Your task to perform on an android device: I want to look for La Brasa Cafe on the Open Table app since I'm hungry and want to order food
Image 0: 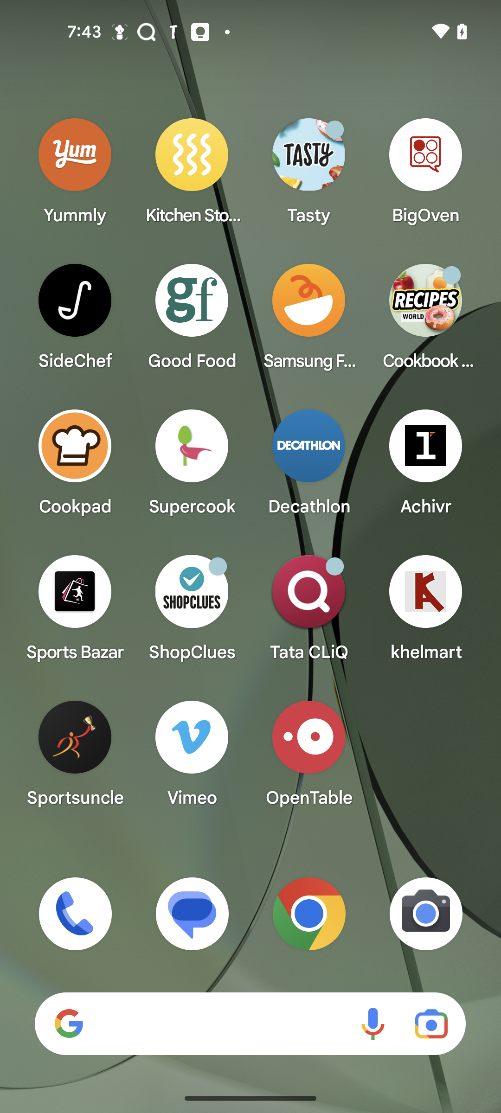
Open the Open Table app
Step 0: open app "OpenTable"
Image 1: 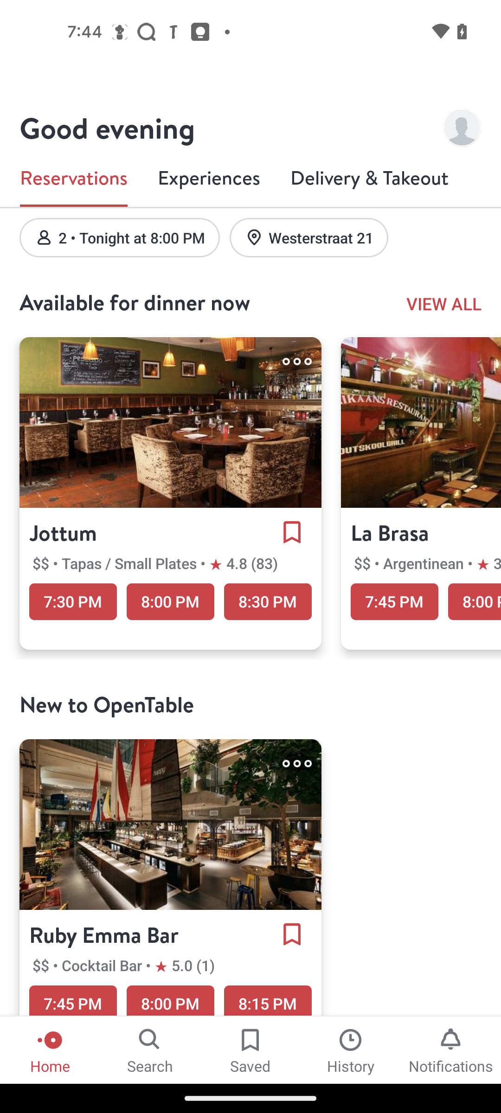
click on the search tab
Step 1: click (150, 1049)
Image 2: 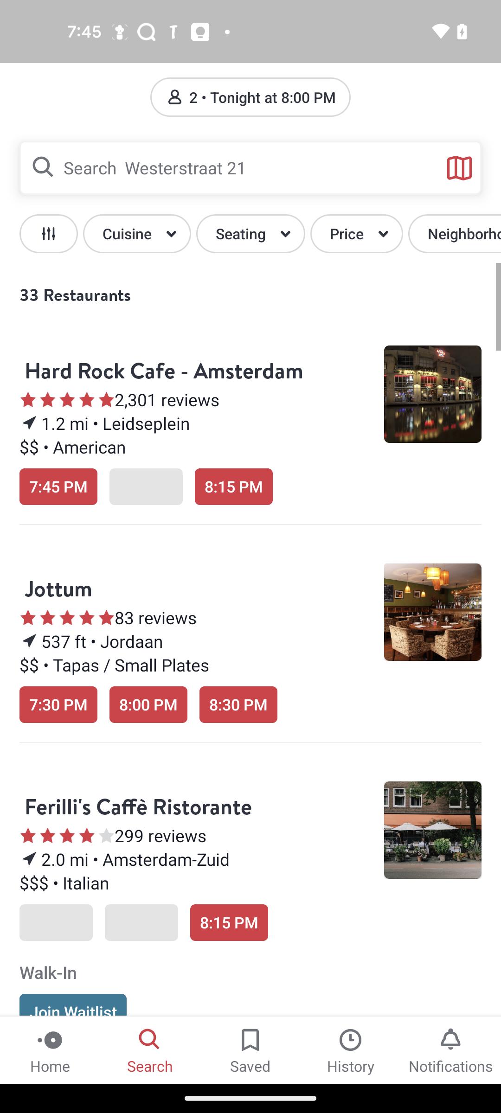
click on the search bar
Step 2: click (255, 167)
Image 3: 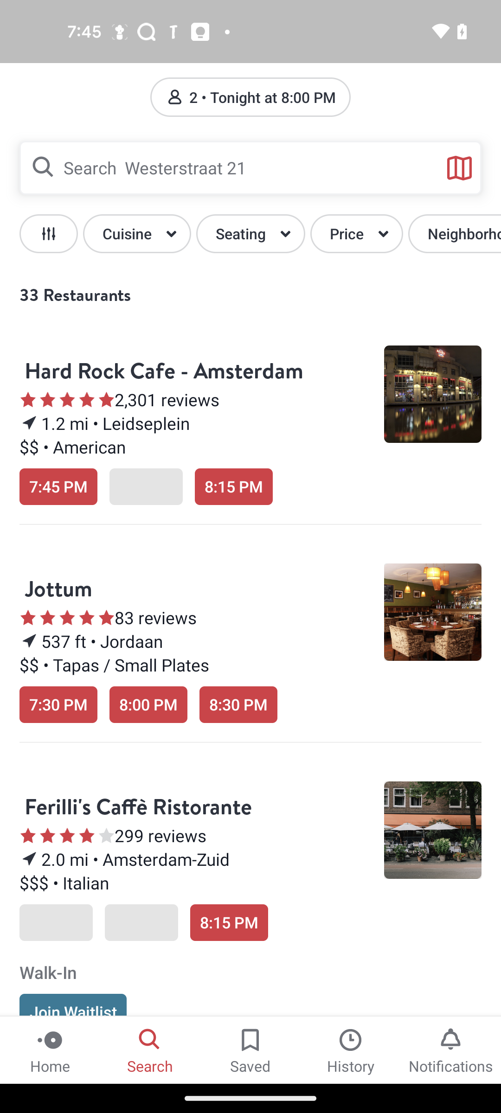
click on the search bar
Step 3: wait
Image 4: 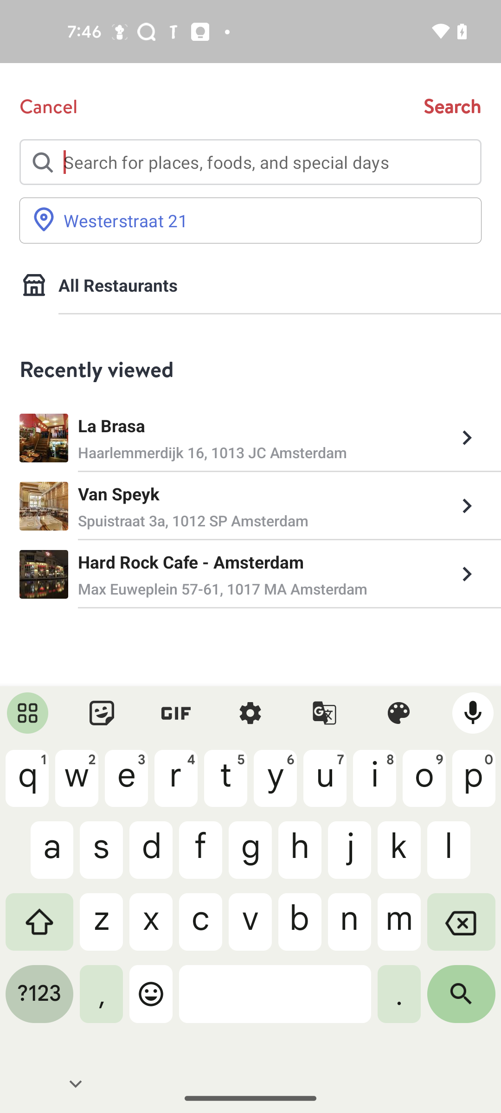
search for La Brasa cafe
Step 4: type "La Brasa"
Image 5: 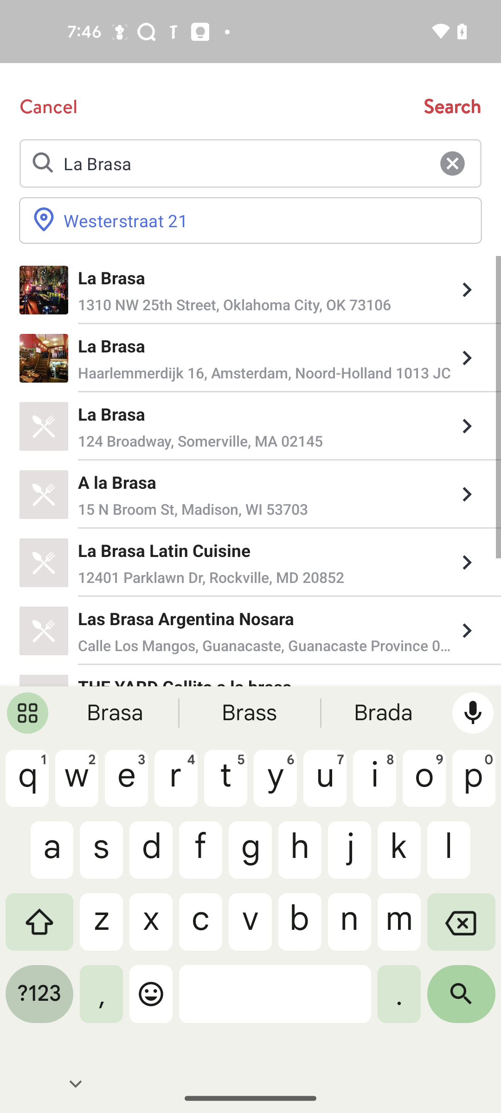
click on the first search result
Step 5: click (265, 277)
Image 6: 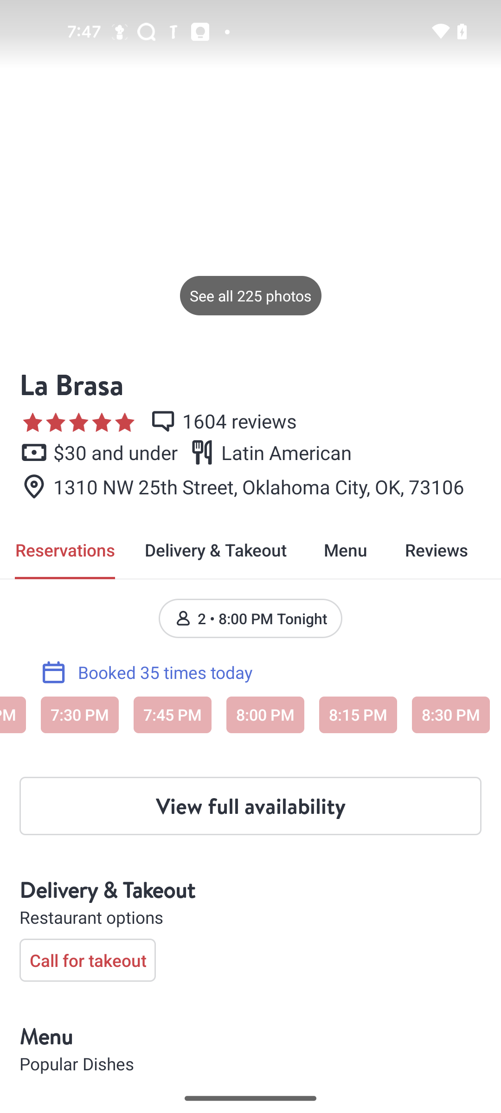
click on the first search result
Step 6: wait